Your task to perform on an android device: Using the Adidas App, add Own the Run shorts in size M to the shopping cart.
Image 0: 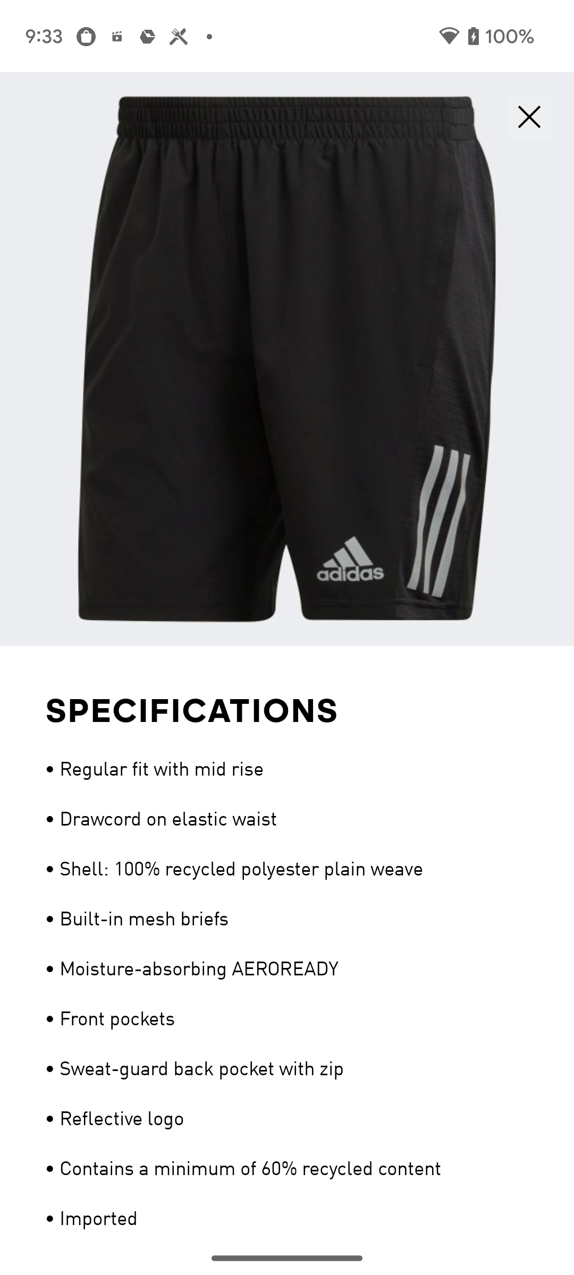
go back to the previous page
Step 0: press back button
Image 1: 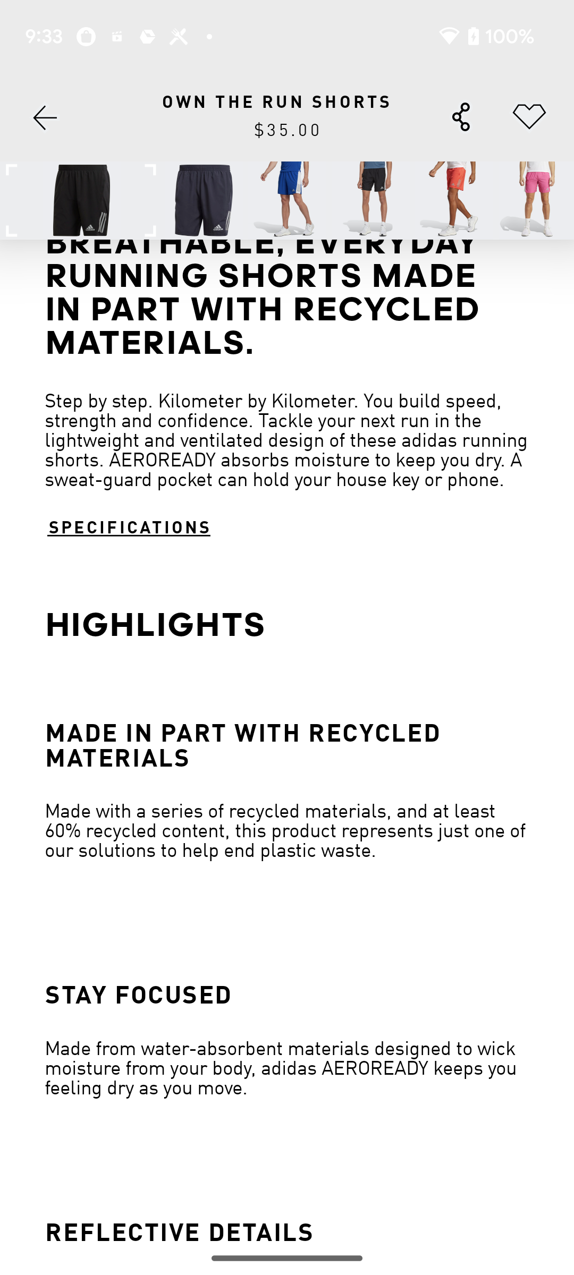
swipe down to add this product to the shopping cart
Step 1: scroll up
Image 2: 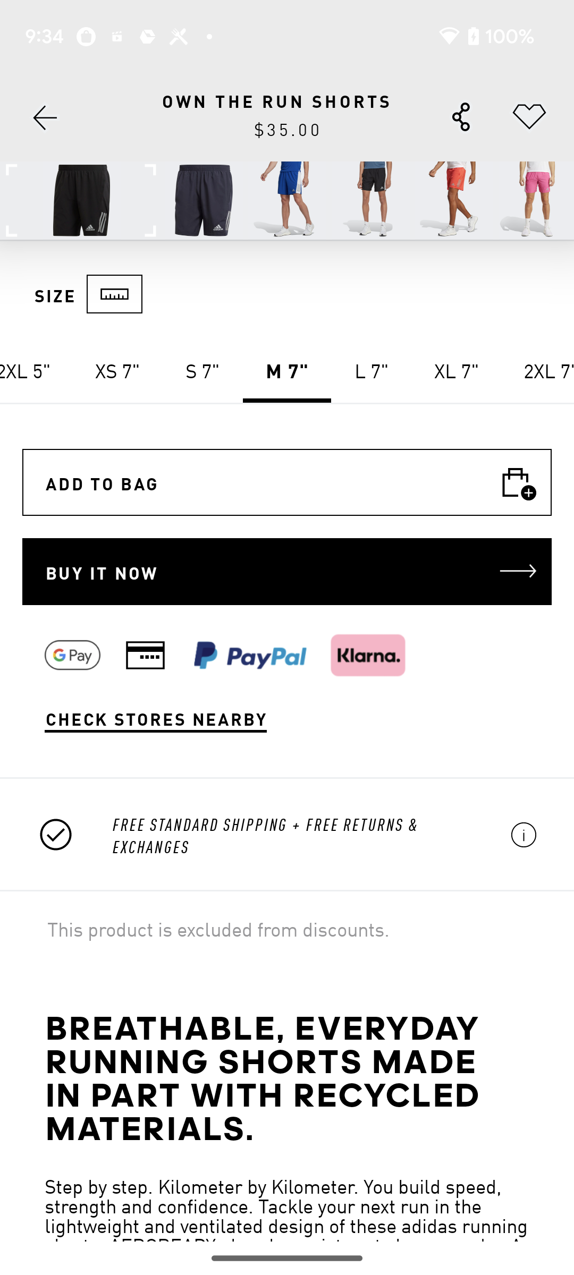
Click on ADD TO BAG
Step 2: click (287, 482)
Image 3: 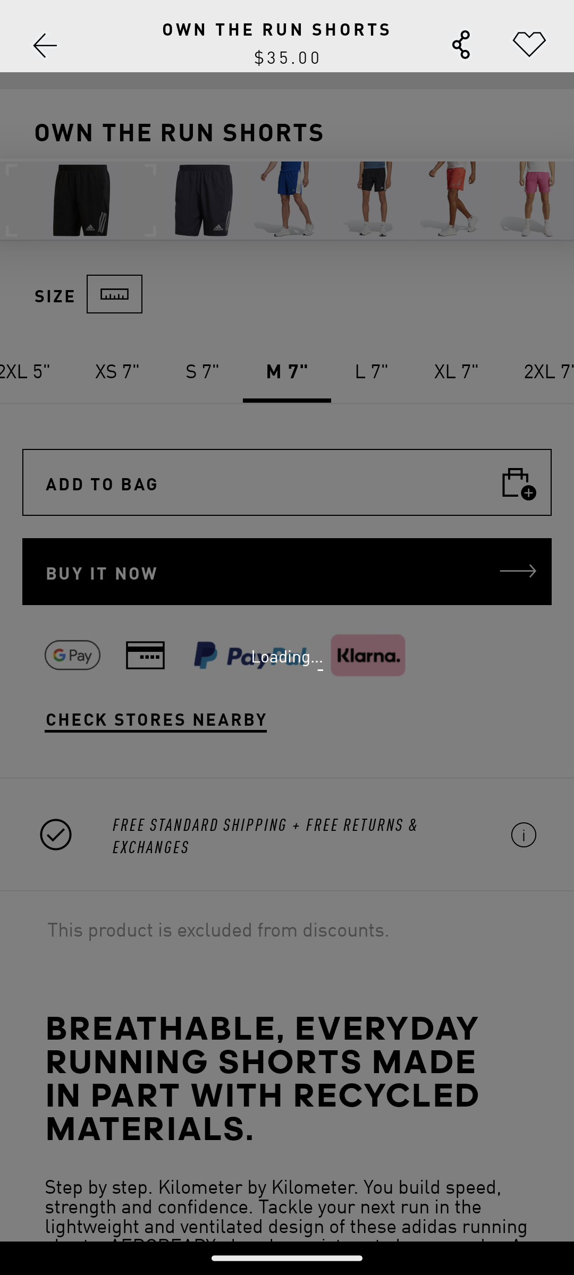
Click on ADD TO BAG
Step 3: wait